Your task to perform on an android device: Search for emails from the NYT cooking in the Gmail app.
Image 1: 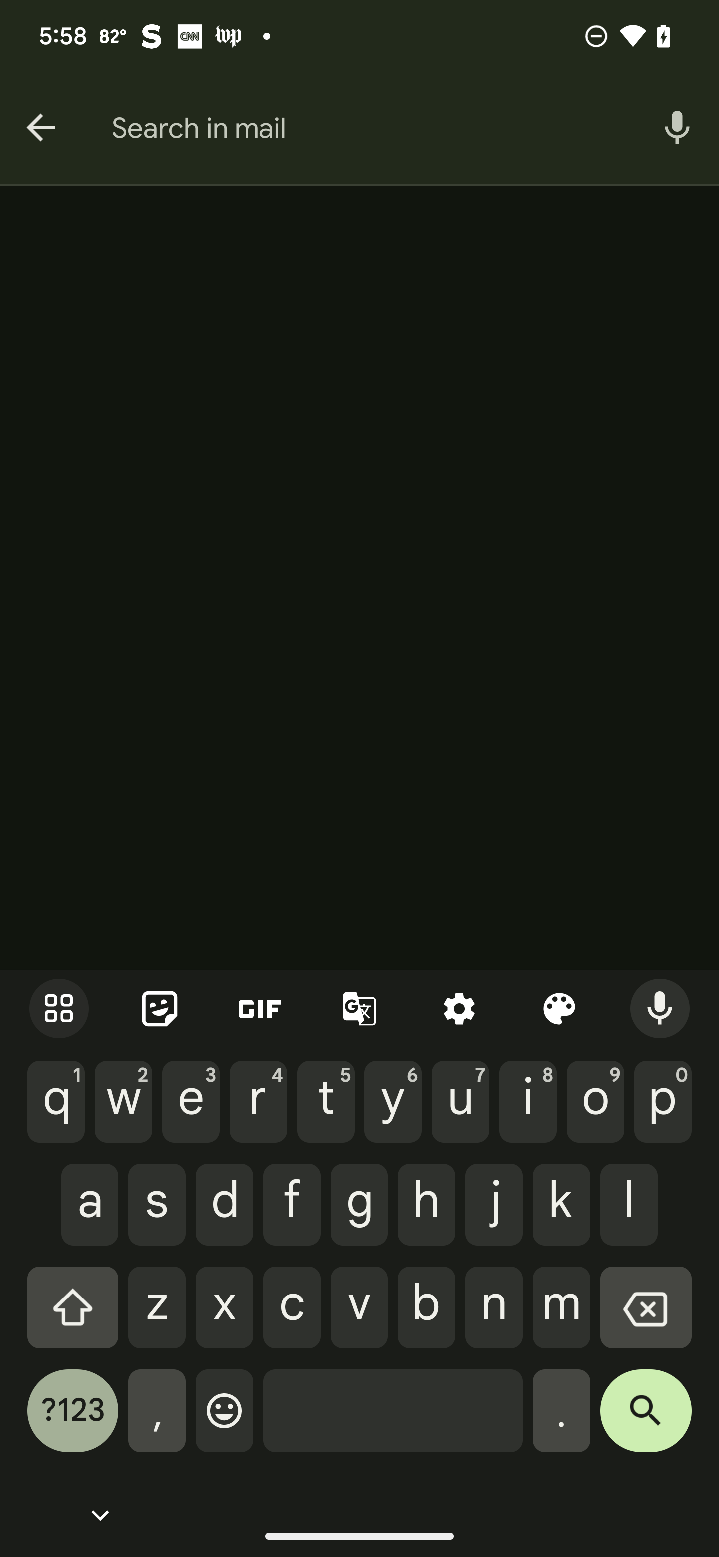
Type NYT cooking in the  search bar
Step 1: type "NYT cooking"
Image 2: 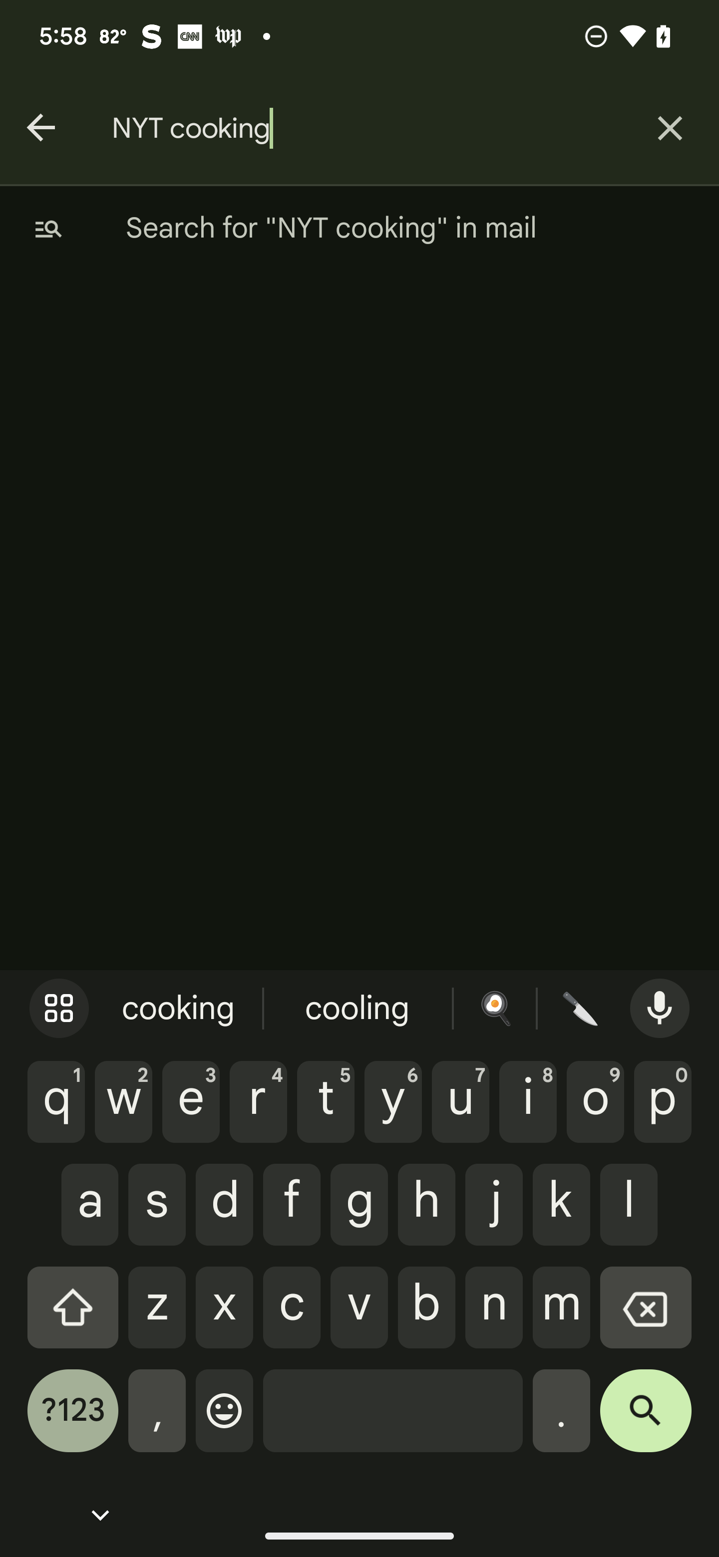
Click on the search icon at the right bottom of the keyboard
Step 2: click (646, 1421)